Your task to perform on an android device: Compare the exchange rates of Canadian dollars with Australian dollars and Japanese yen.
Image 0: 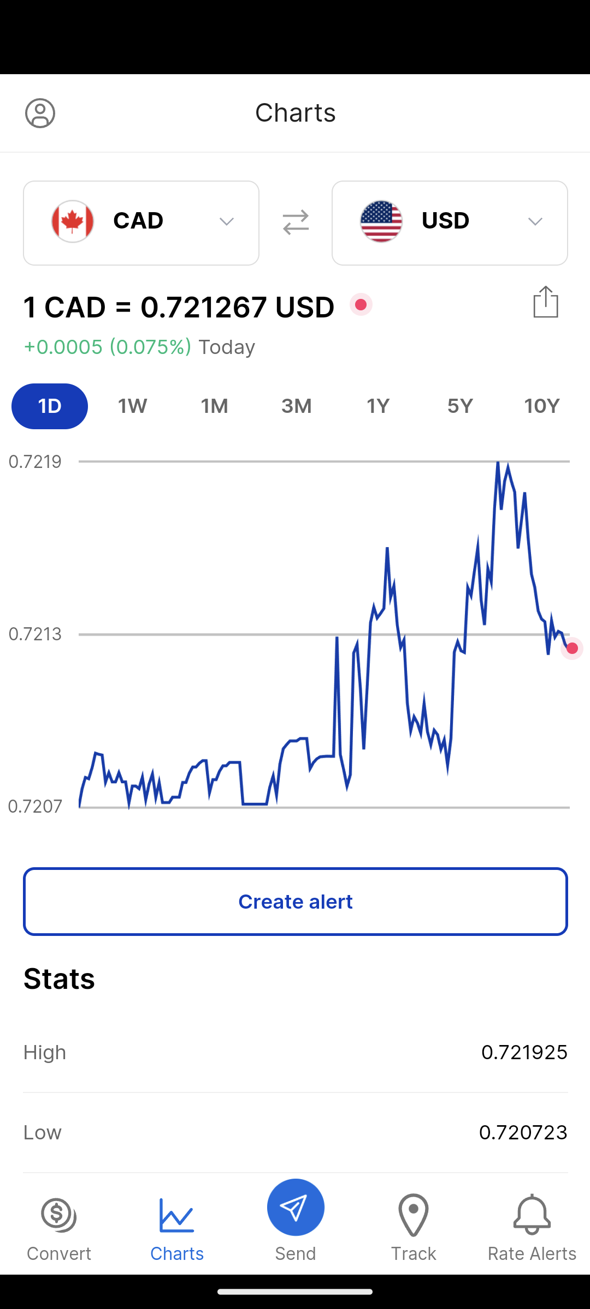
click on the "convert" tab at the bottom left corner.
Step 0: click (59, 1227)
Image 1: 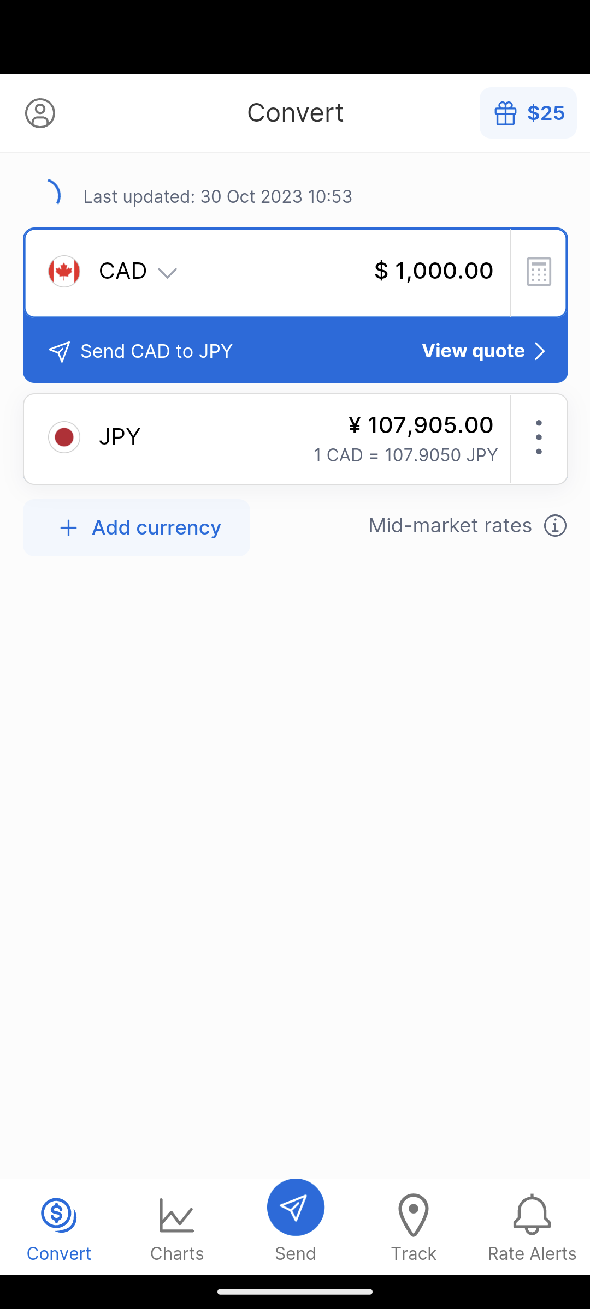
Click on the tab "Add Currency".
Step 1: click (137, 528)
Image 2: 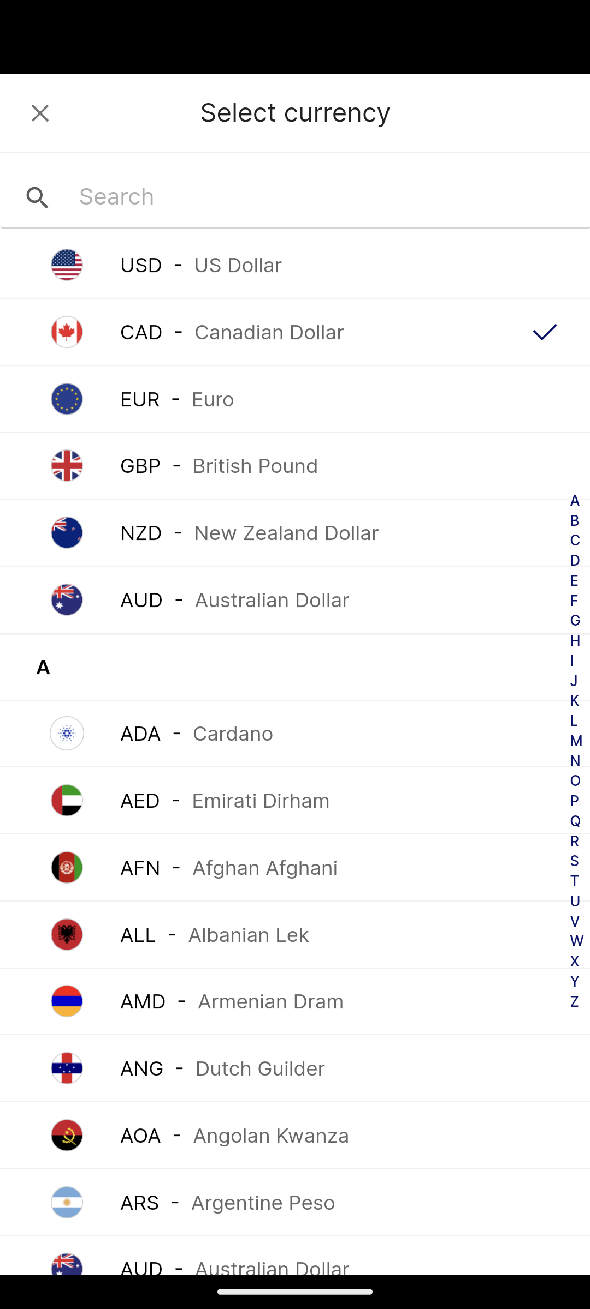
Select the tab "AUD- Australian Dollar".
Step 2: click (294, 599)
Image 3: 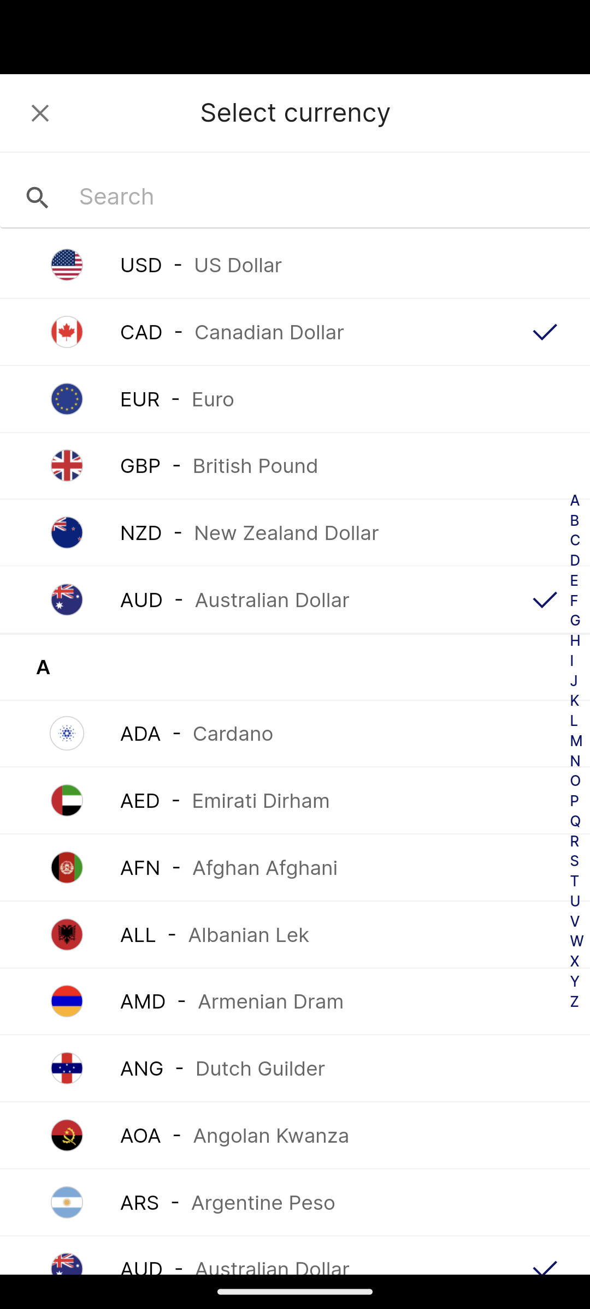
Go back to the previous page.
Step 3: press back button